Your task to perform on an android device: I want to add English Oven Brown Bread to the cart in the Dunzo app..
Image 0: 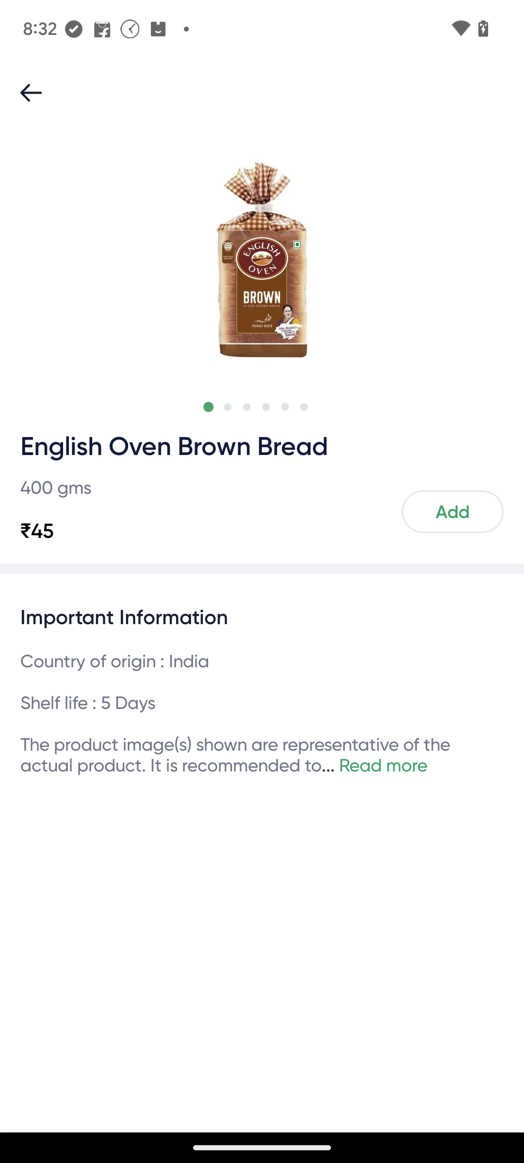
Click on the Add button.
Step 0: click (453, 511)